Your task to perform on an android device: Reply to the Cerebra Dbw Zoomba session email with the body that I will attend this session and send it.
Image 0: 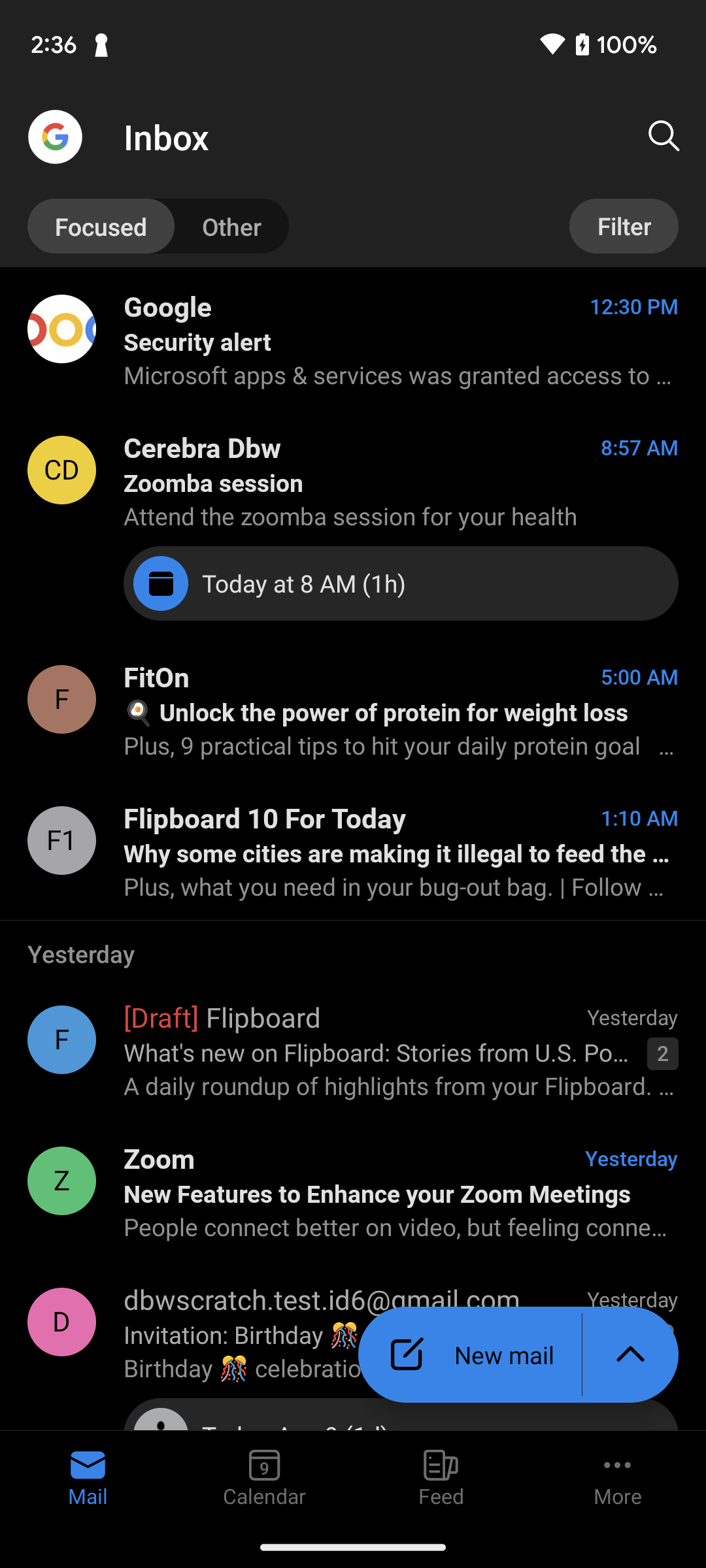
Click on the Cerebra Dbw Zoomba session to view the reply option
Step 0: click (401, 515)
Image 1: 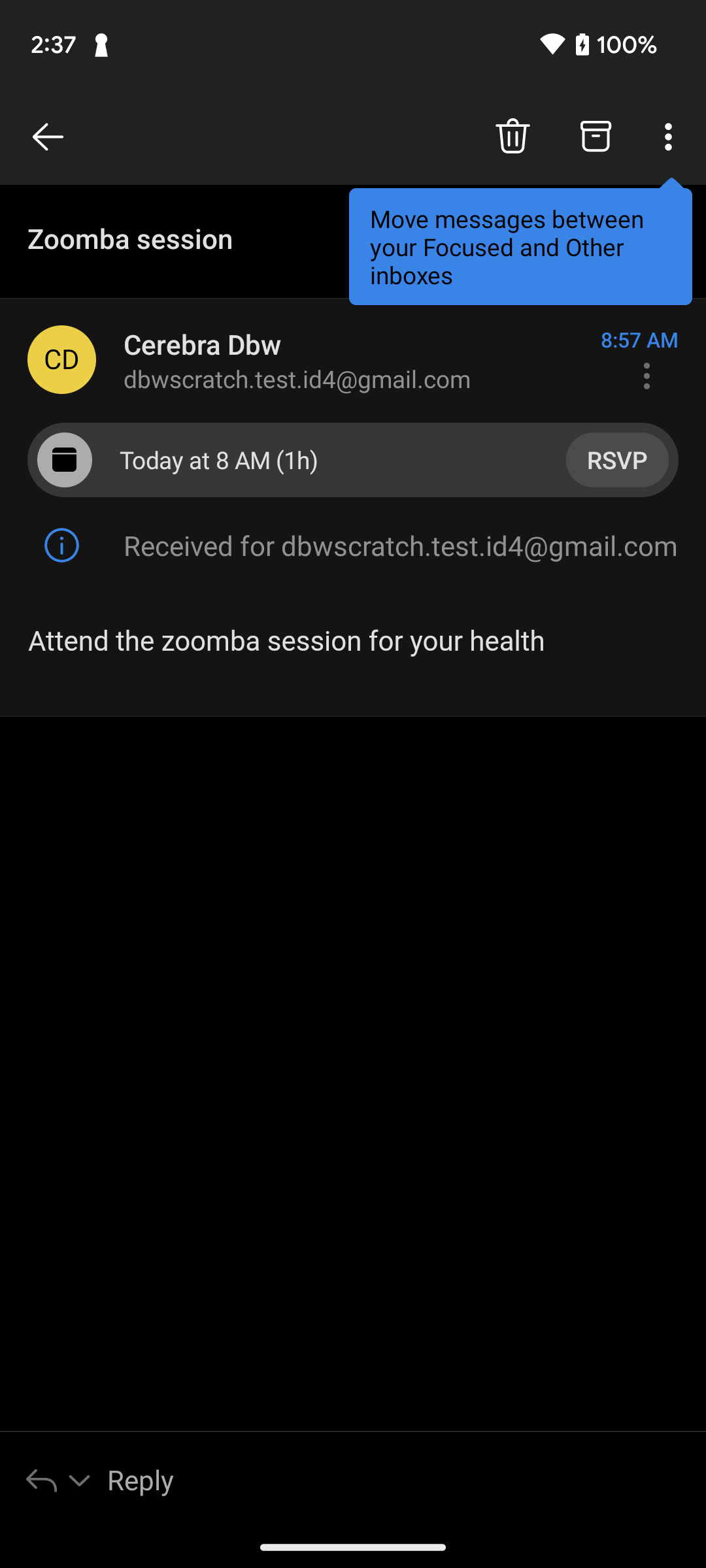
Click on the Cerebra Dbw Zoomba session to view the reply option
Step 1: wait
Image 2: 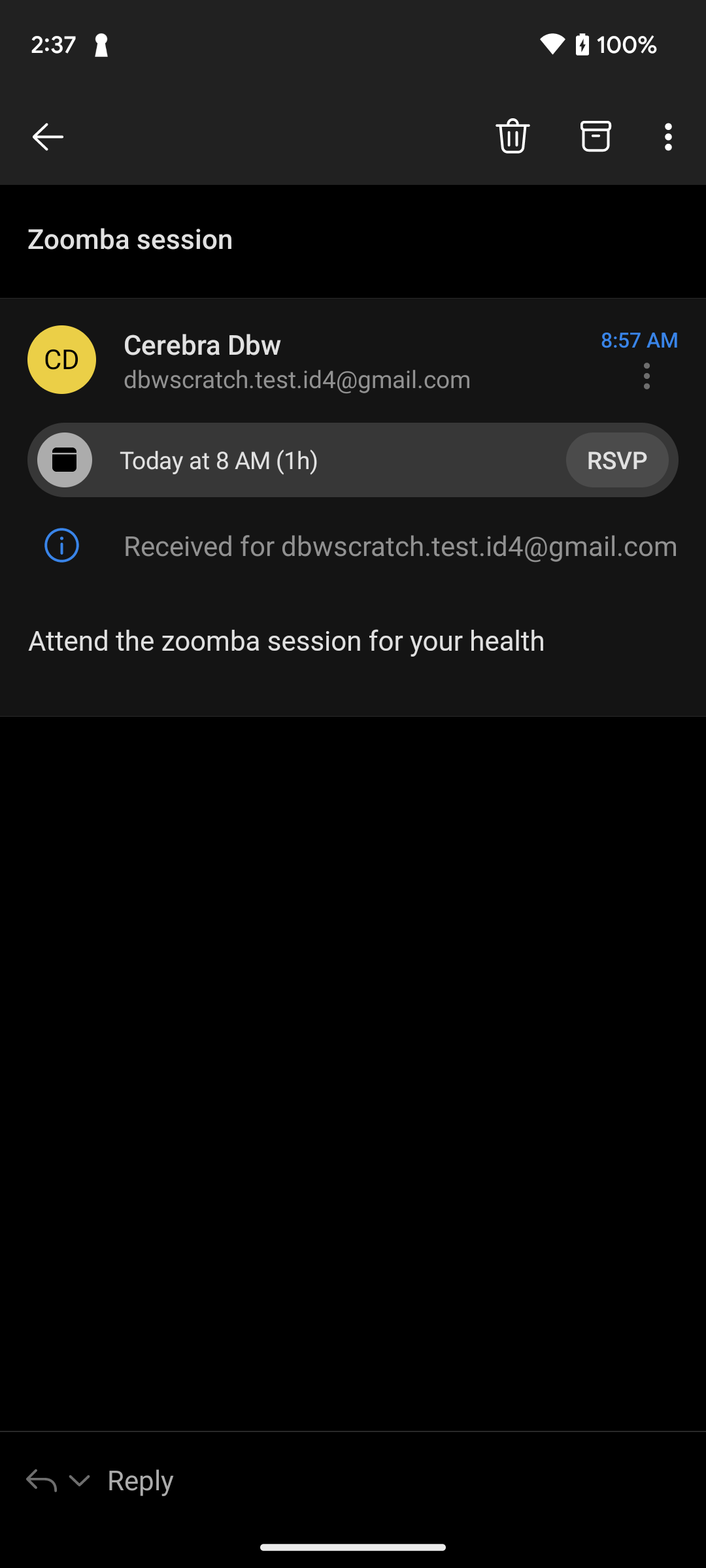
Click on the reply button at the bottom left corner of the screen to reply to this email.
Step 2: click (470, 1451)
Image 3: 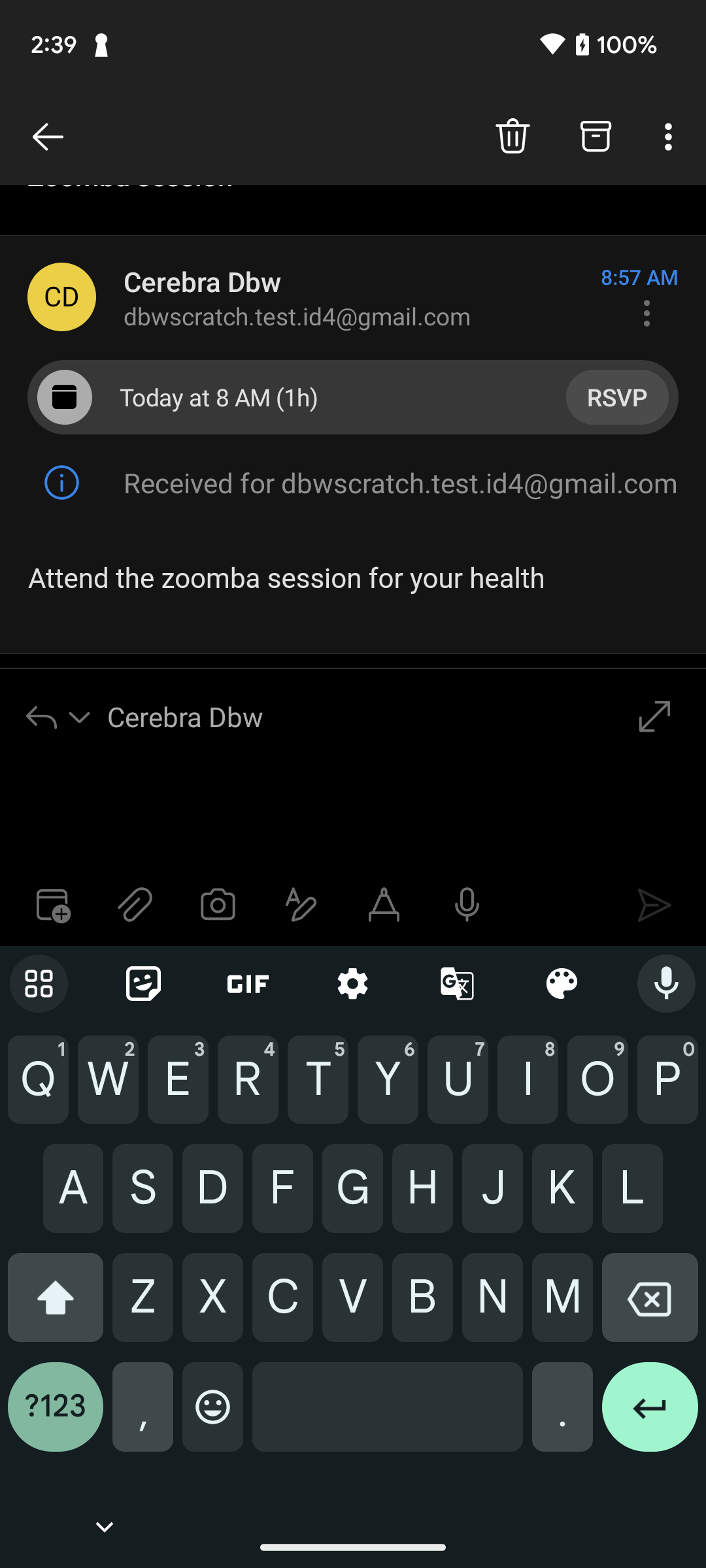
Type I will attend this session in reply section
Step 3: type "I will attend this session"
Image 4: 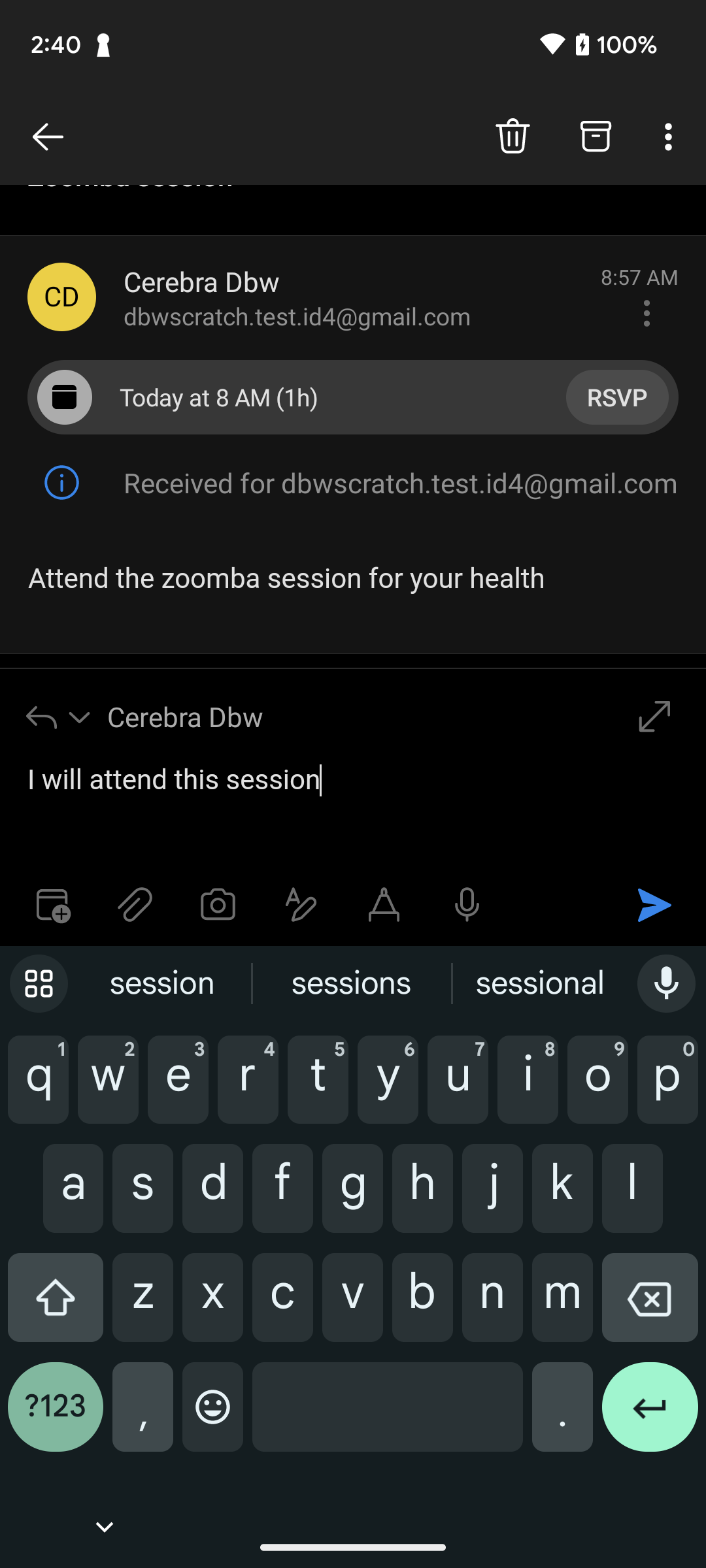
Click on the send button above the keyboard to reply to this mail
Step 4: click (654, 905)